Your task to perform on an android device: I want to plan my itinerary on the Hopper app, so for my Berlin trip, save the The Social Hub Berlin hotel for my stay in Berlin.
Image 0: 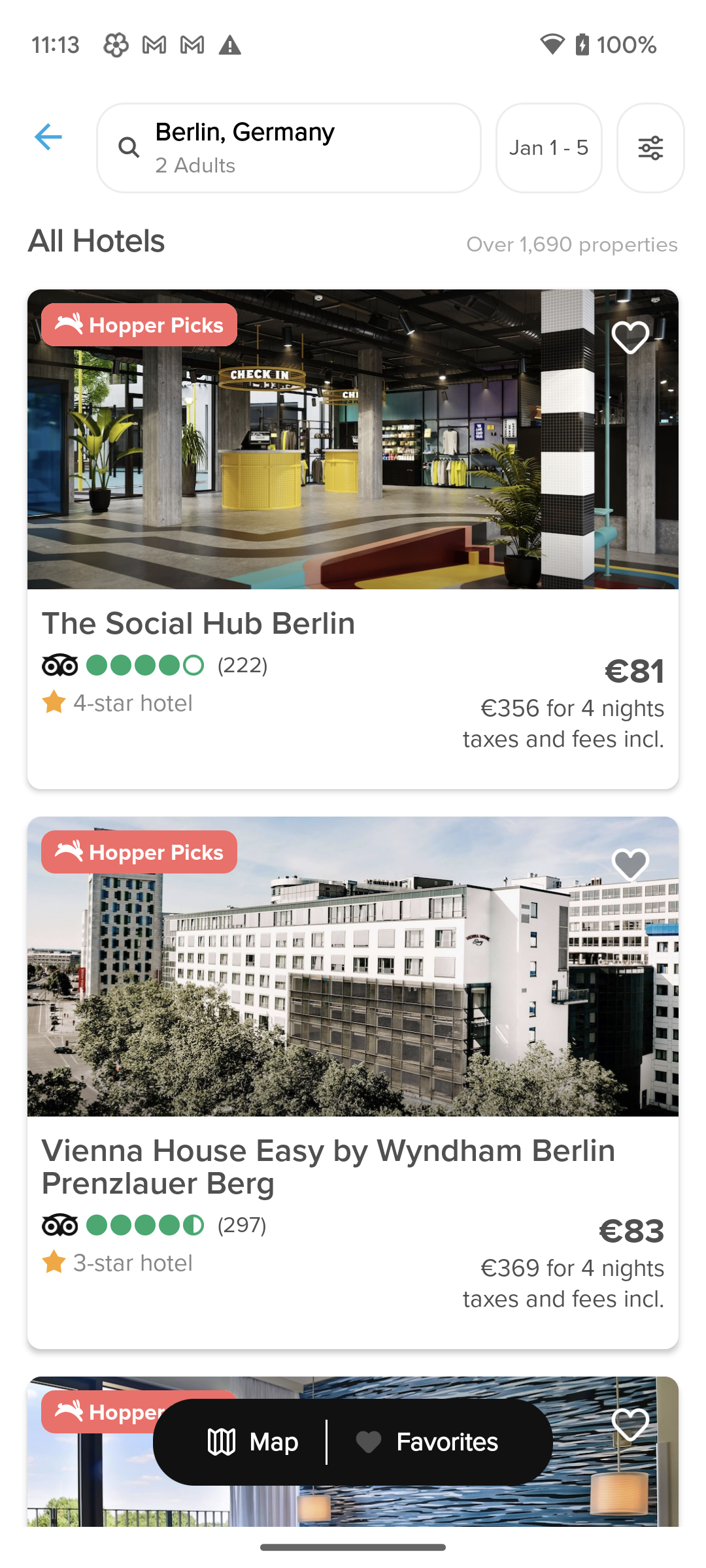
Click on the heart icon of hotel The Social Hub Berlin to save this hotel.
Step 0: click (630, 337)